Your task to perform on an android device: Track my progress to know how much streak I have earned by completing my meditation on the Ten Percent app.
Image 0: 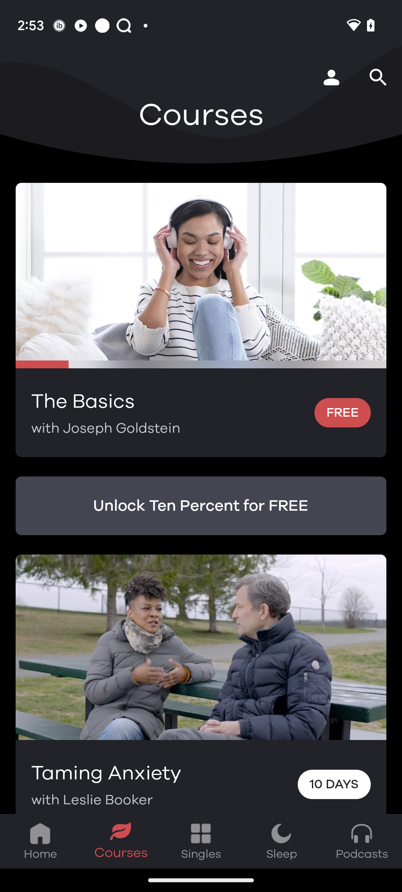
Click on the Profile icon on the left side of the search icon in the top right corner of the screen.
Step 0: click (331, 78)